Your task to perform on an android device: i want to see what has been added to the cart with the love local app
Image 0: 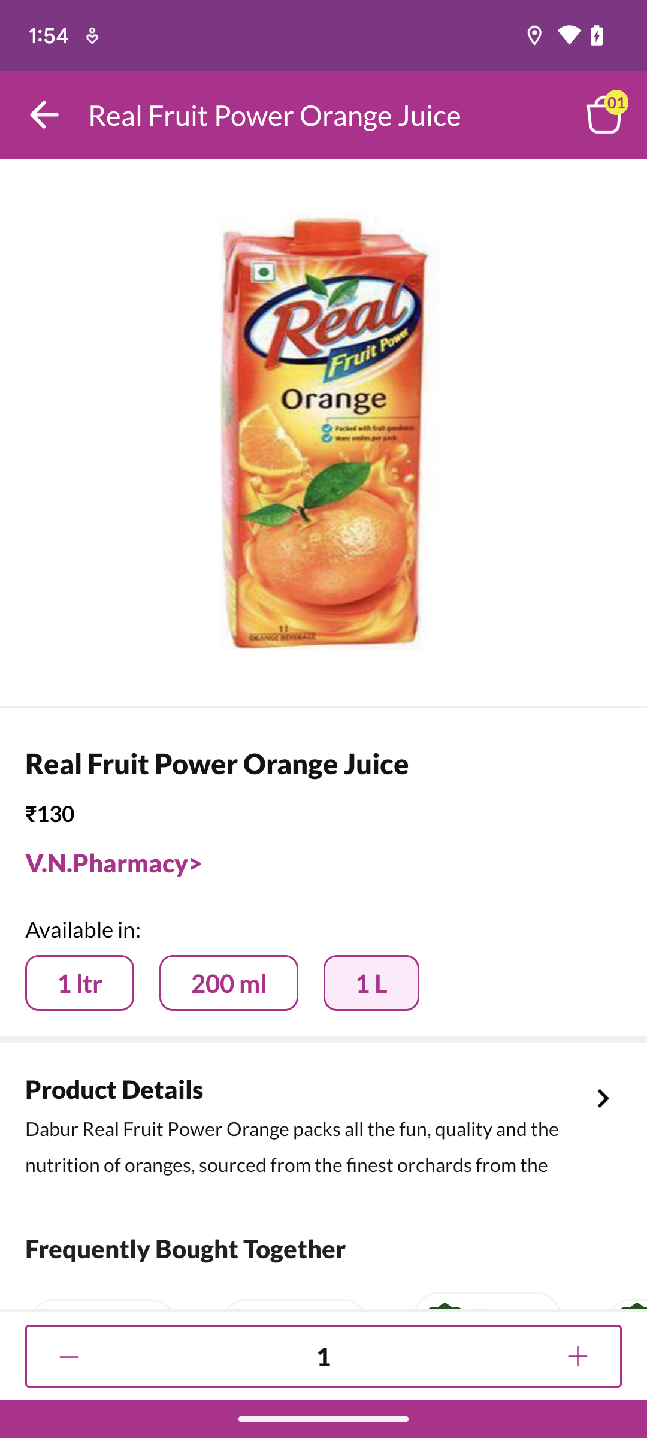
to view the shopping list click the bucket icon in the upper right corner of the screen 
Step 0: click (597, 113)
Image 1: 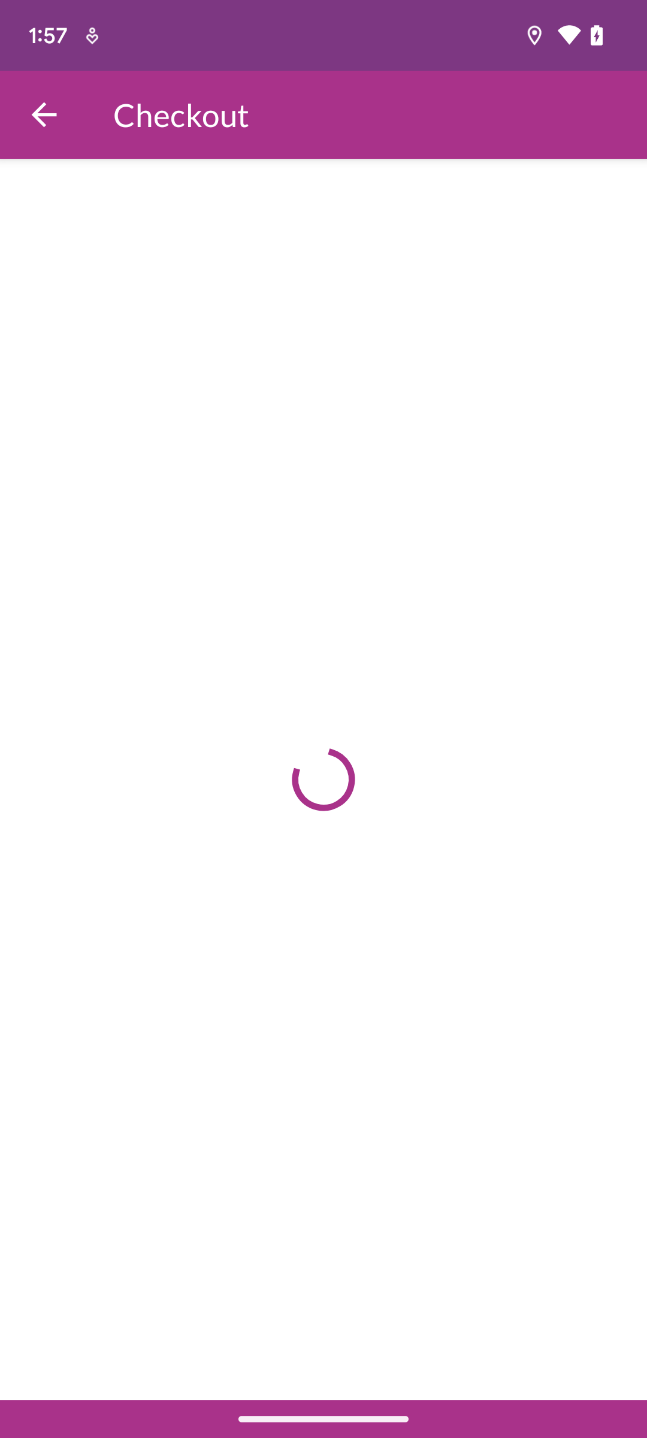
to view the shopping list click the bucket icon in the upper right corner of the screen 
Step 1: wait